Your task to perform on an android device: I want to create a new slide on mechanical engineering projects, so create a new slide for my mechanical engineering projects in the PowerPoint app.
Image 0: 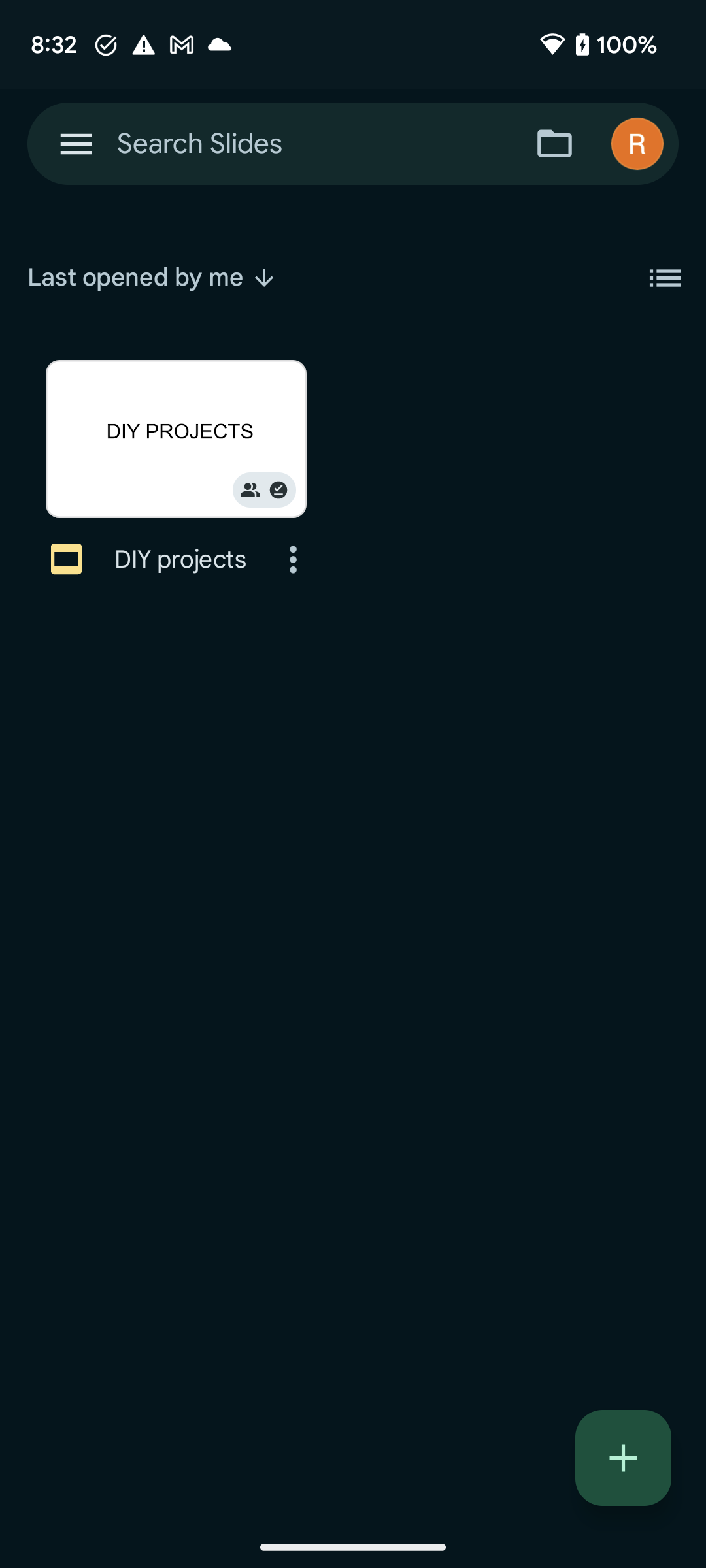
Open the PowerPoint app.
Step 0: open app "PowerPoint"
Image 1: 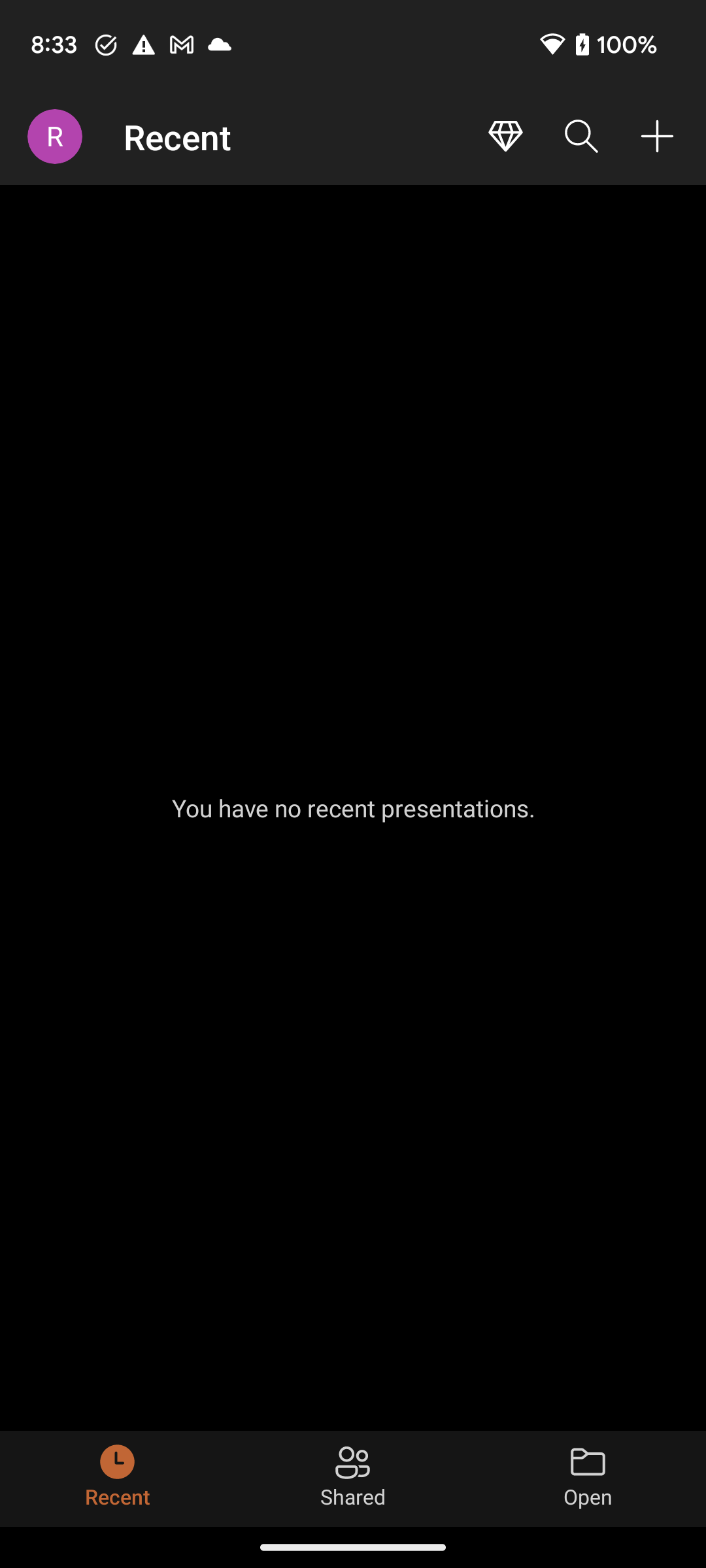
Click on the plus icon at the top right corner of the screen to create a new slide.
Step 1: click (657, 136)
Image 2: 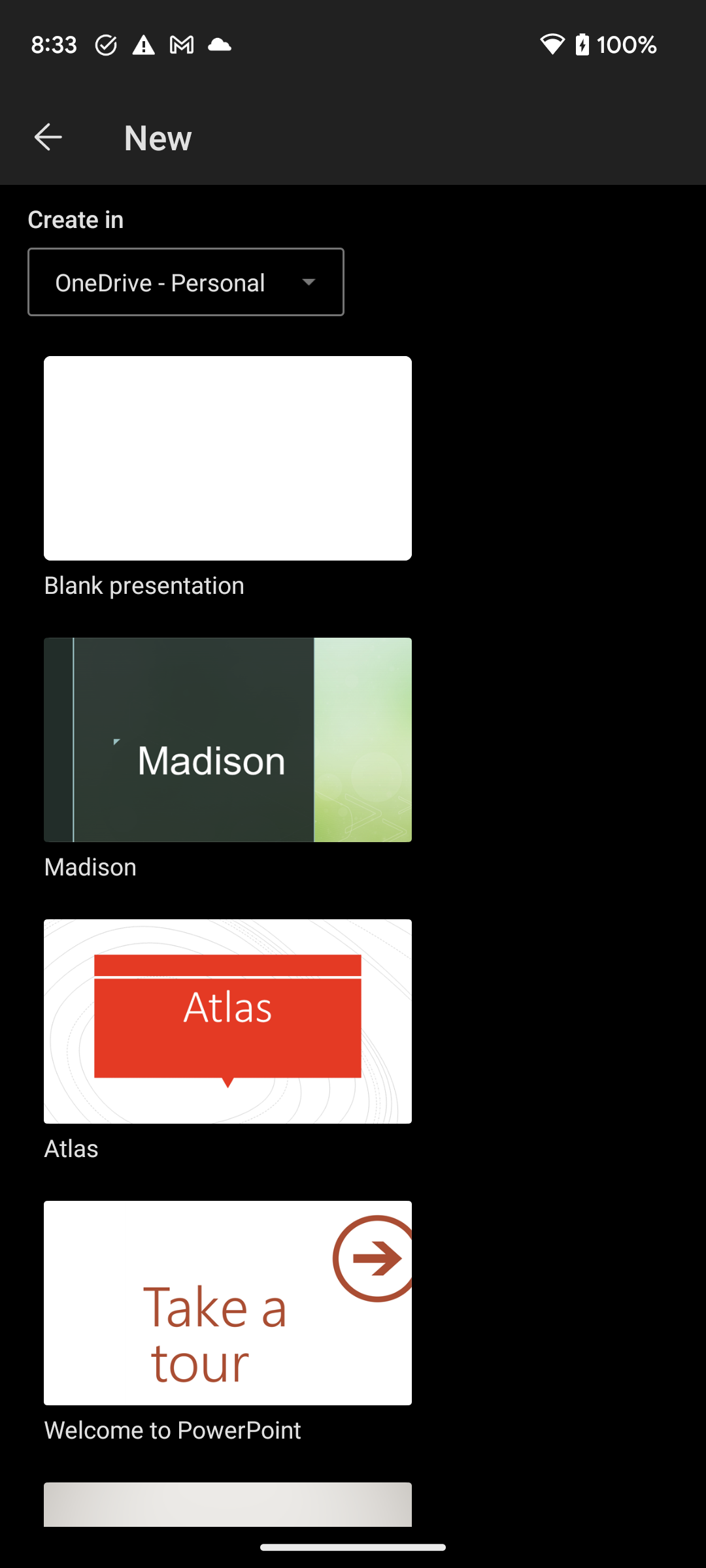
Click on the Blank presentation to select this slide.
Step 2: click (228, 479)
Image 3: 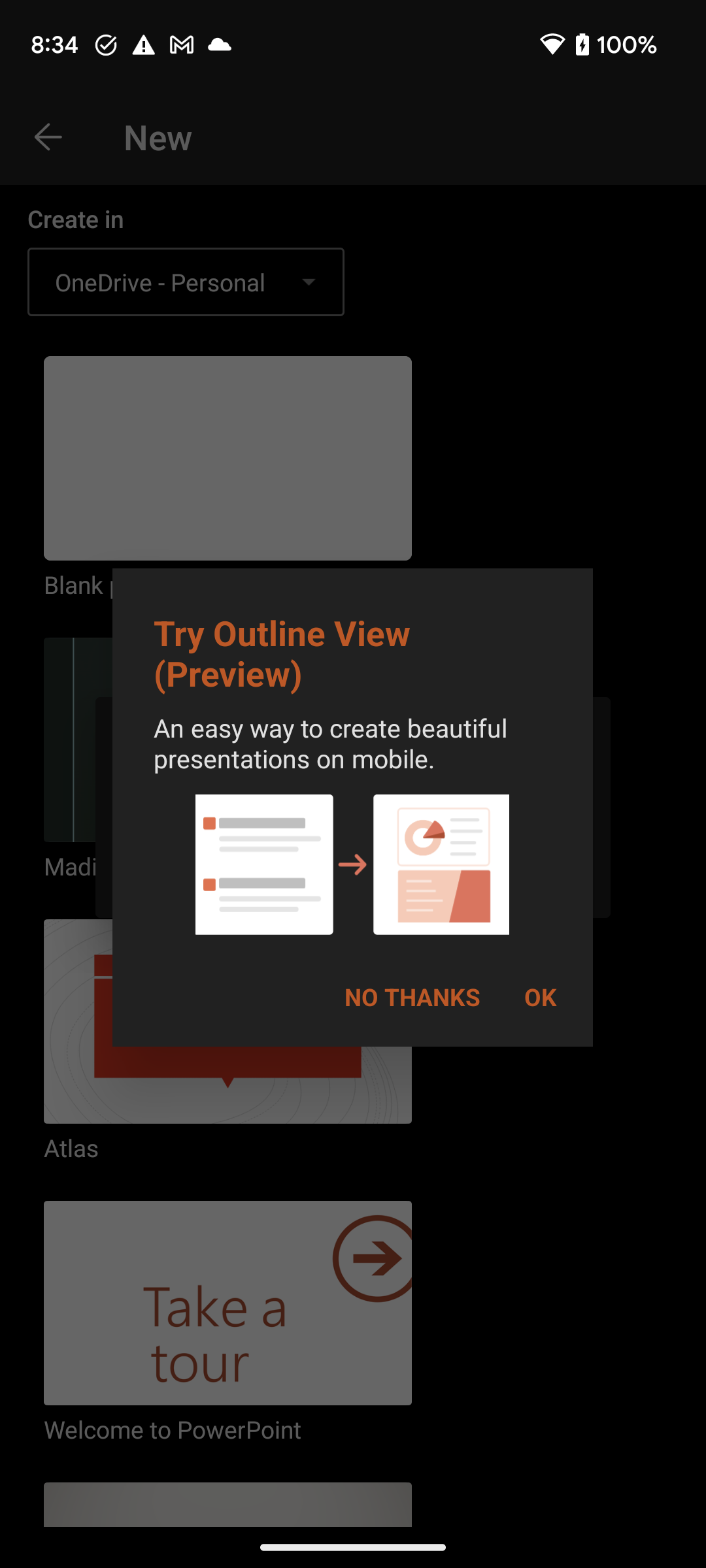
Click on the No thanks option to remove this pop up window.
Step 3: click (412, 996)
Image 4: 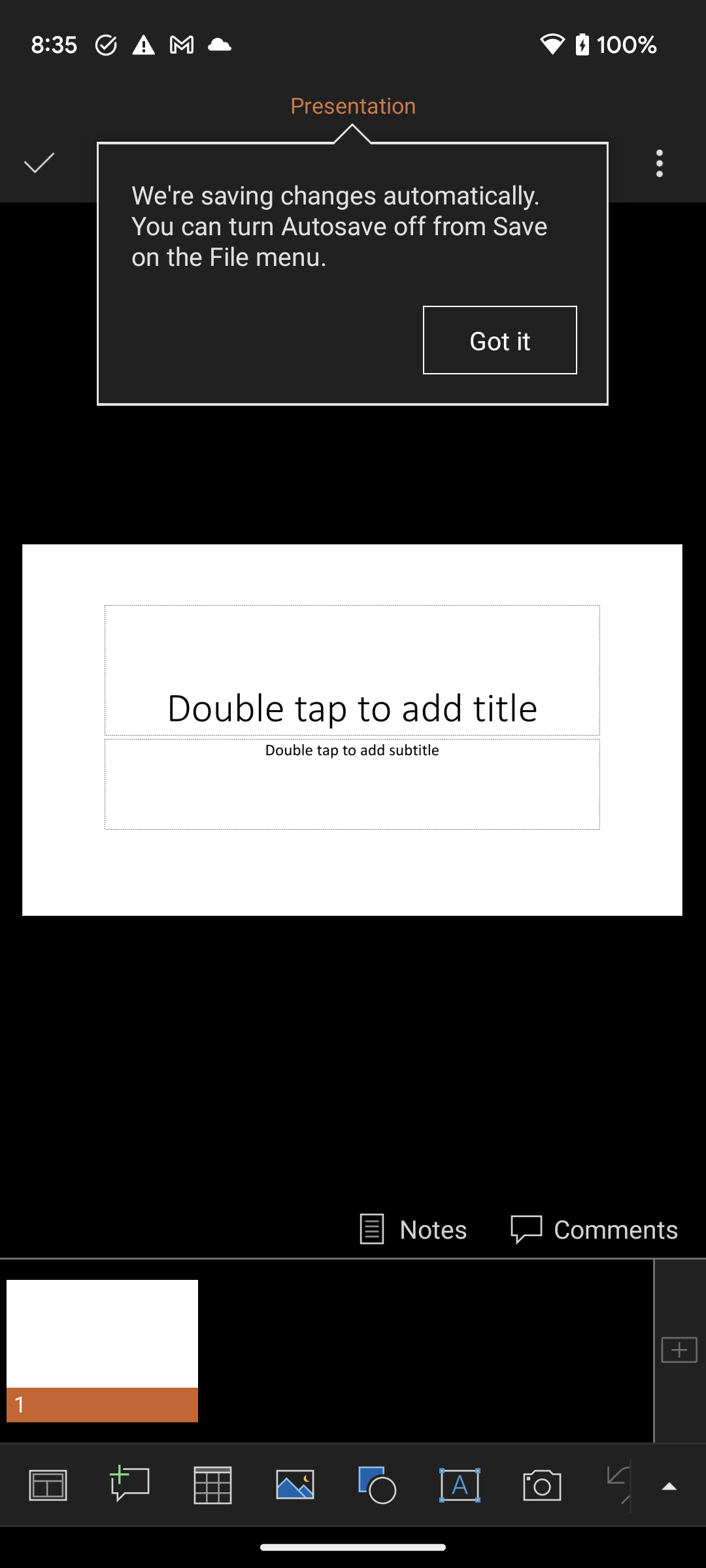
Click on the No thanks option to remove this pop up window.
Step 4: wait